Your task to perform on an android device: The packing and image of the Naturoz Popular California looks good , view the details of the Naturoz Popular California in the Flipkart app .
Image 0: 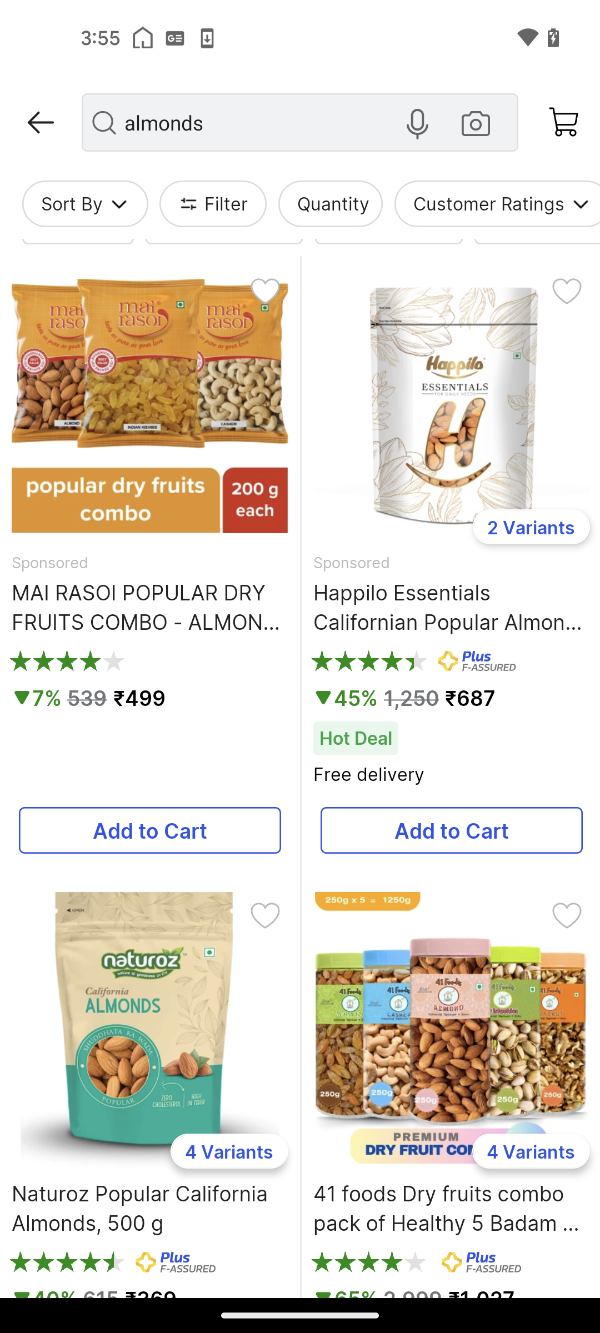
Click on the Naturoz Popular California Almonds
Step 0: click (186, 949)
Image 1: 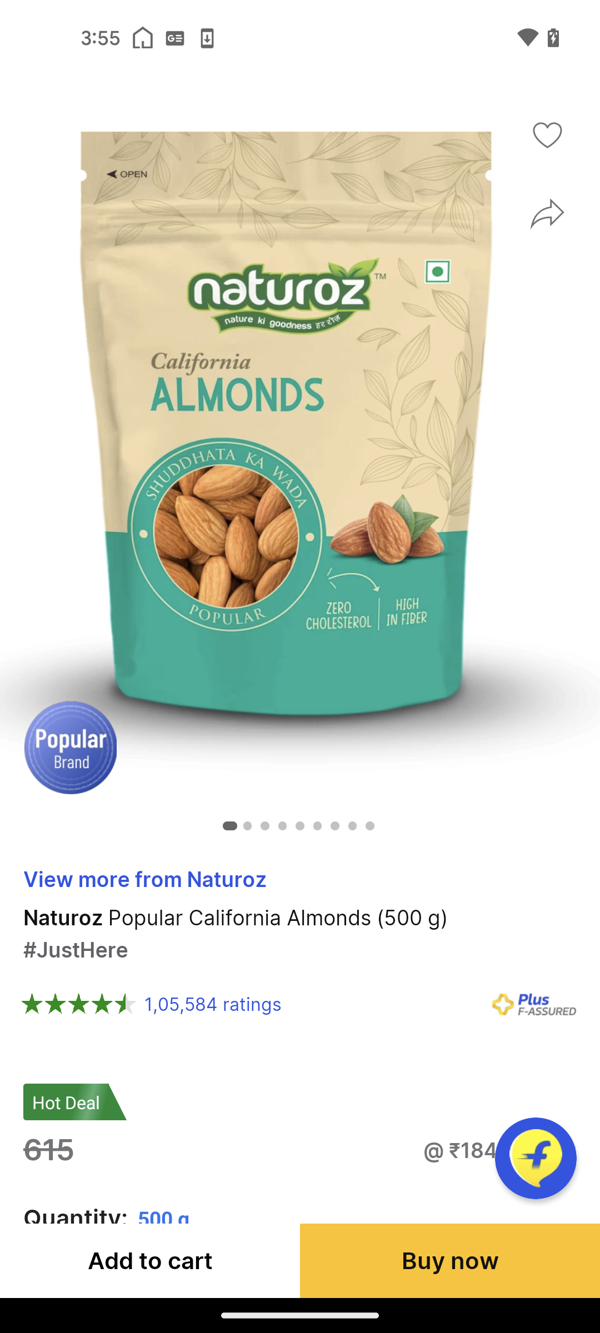
Swipe up for the product details
Step 1: scroll down
Image 2: 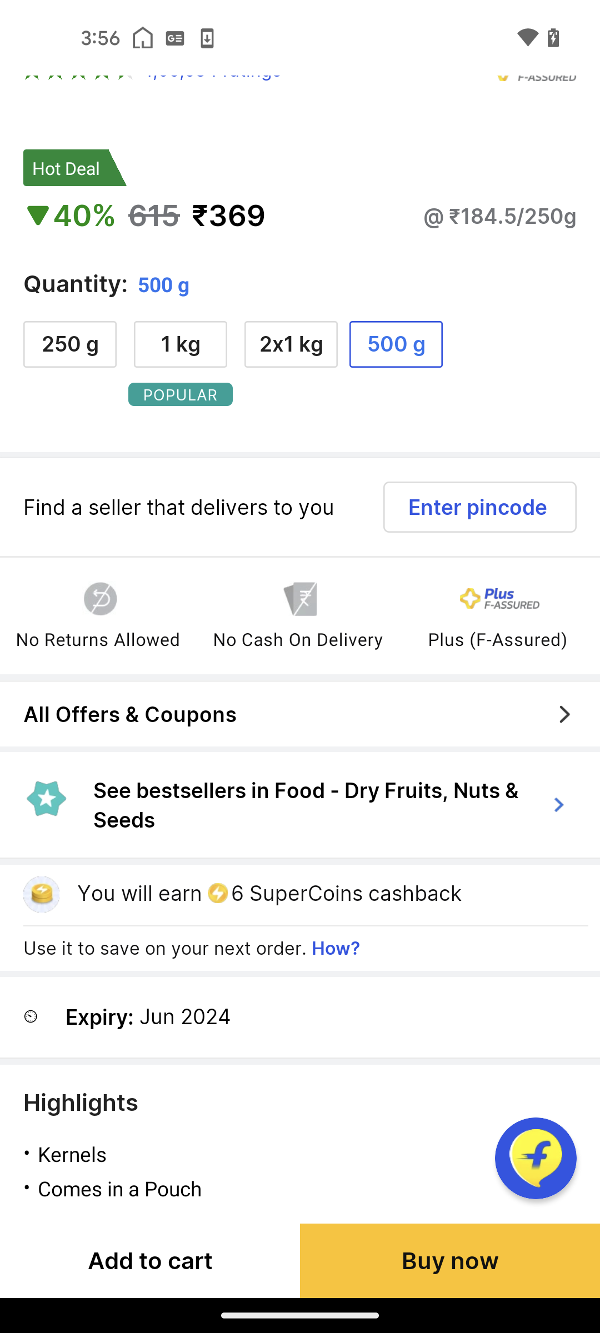
Swipe up for the product details
Step 2: scroll down
Image 3: 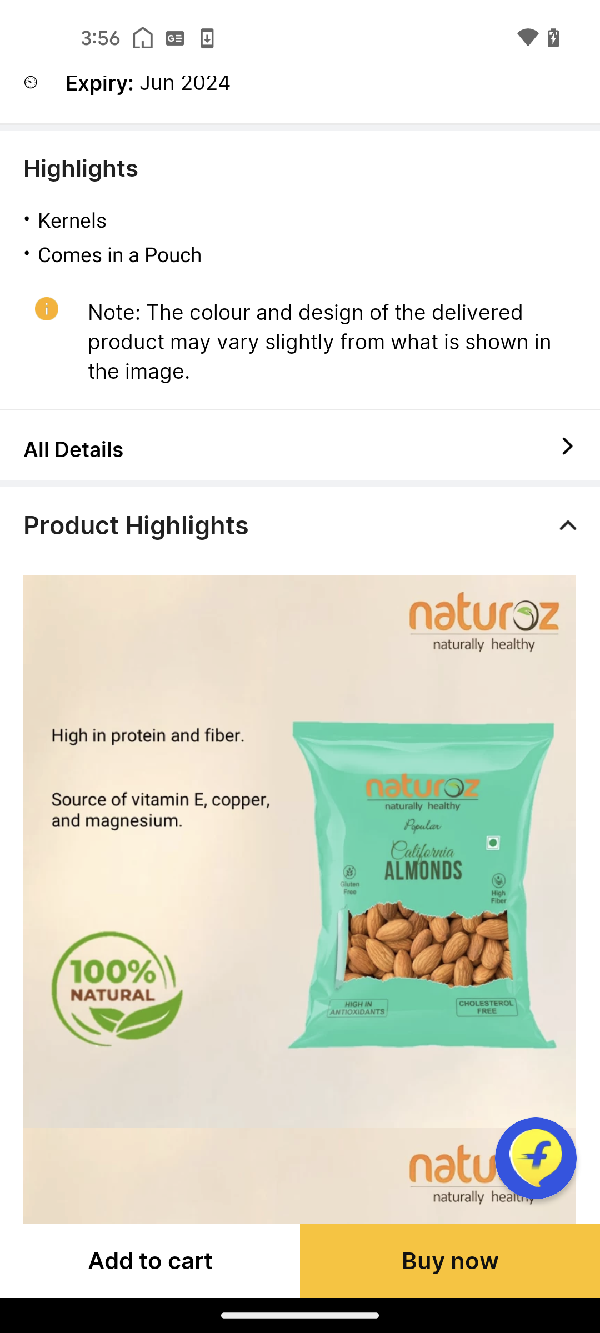
Swipe up for the product details
Step 3: scroll down